Your task to perform on an android device: Since I need to fix my window, I want to search for a Spanner Key in the Etsy app.
Image 0: 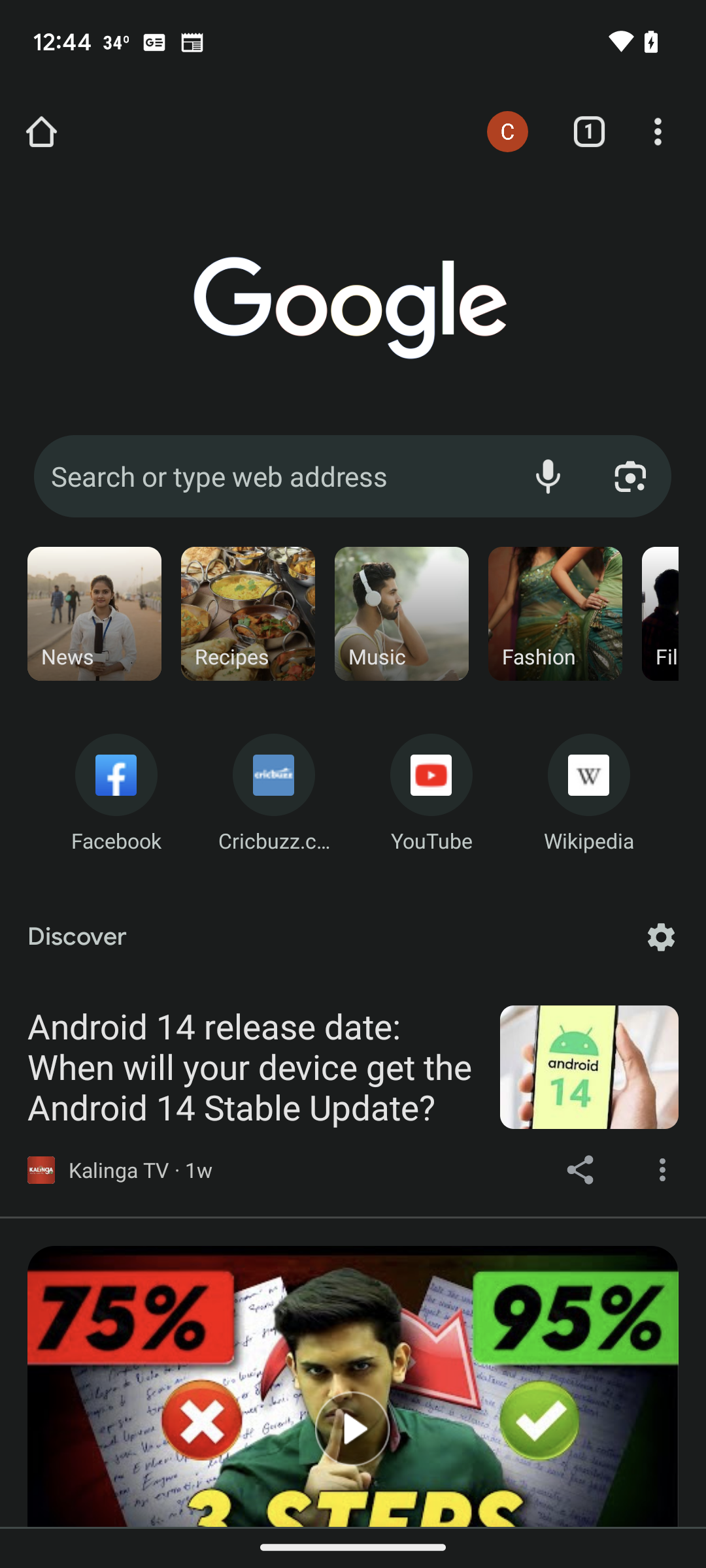
Open the Etsy app
Step 0: open app "Etsy"
Image 1: 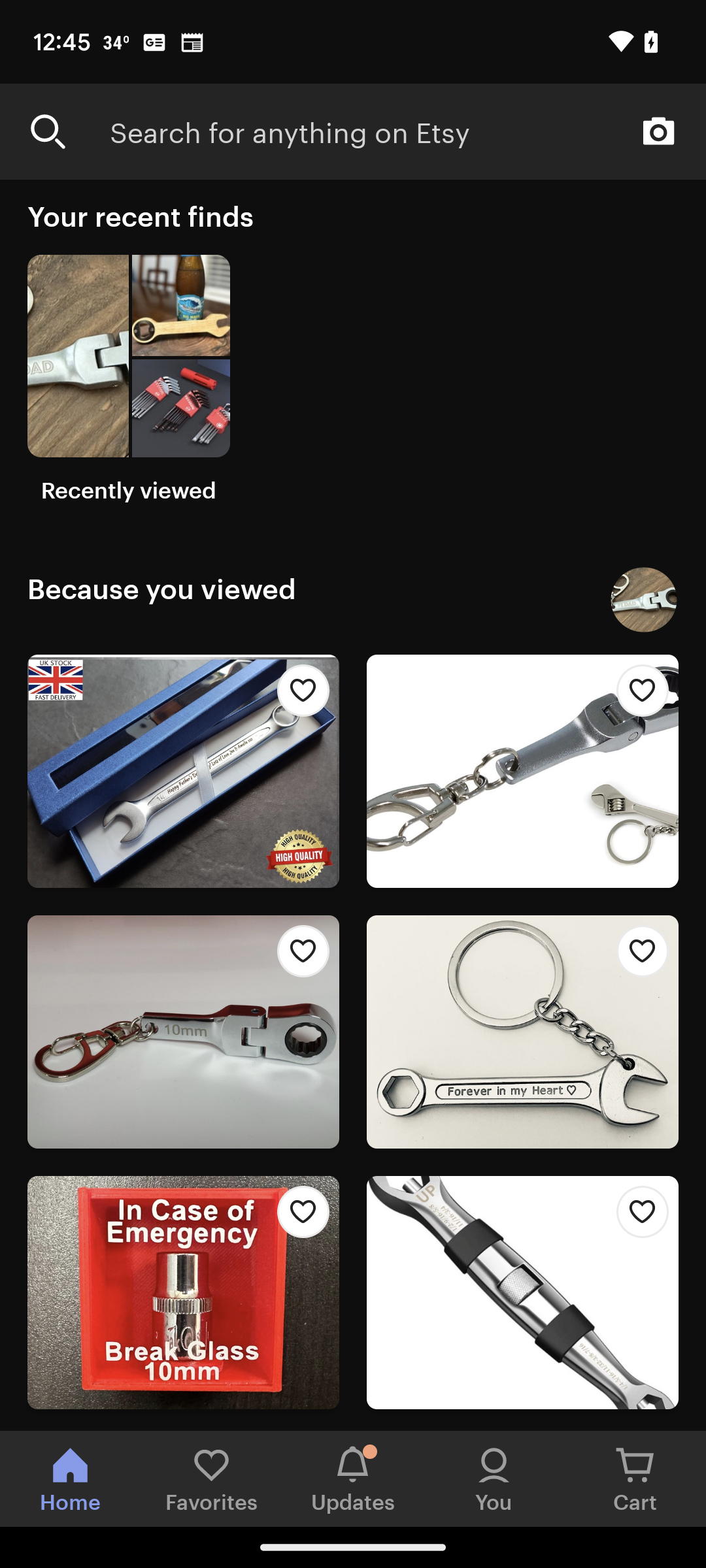
Click on the search bar at the top of the screen
Step 1: click (408, 131)
Image 3: 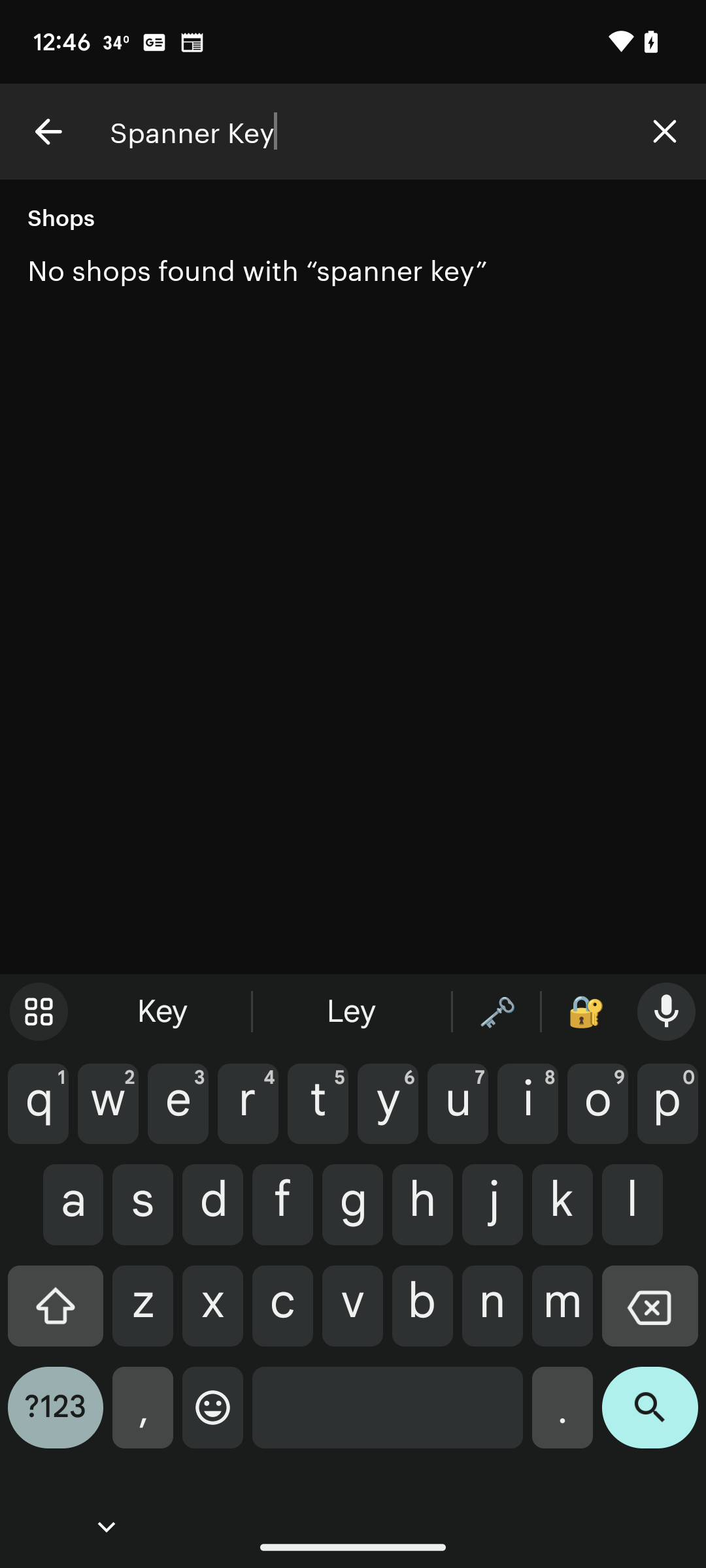
Click on the search bar on the keyboard
Step 3: click (650, 1418)